Your task to perform on an android device: Add a flag to the Flipboard 10 For Today email.
Image 0: 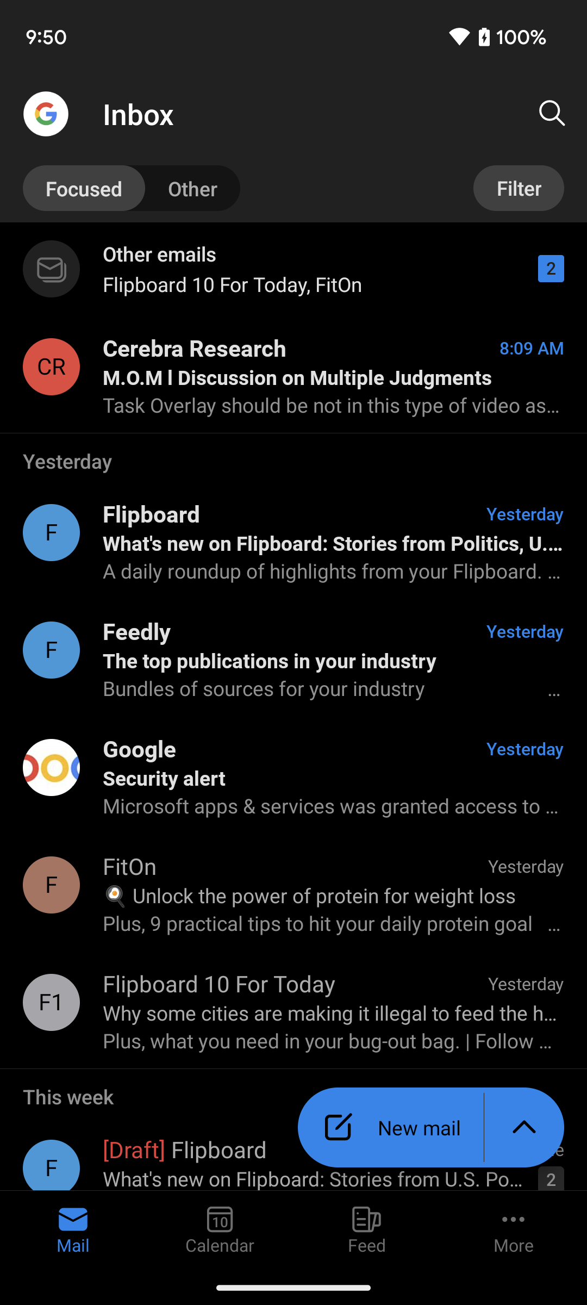
Click on the Flipboard 10 For Today email to view flag option
Step 0: click (51, 1002)
Image 1: 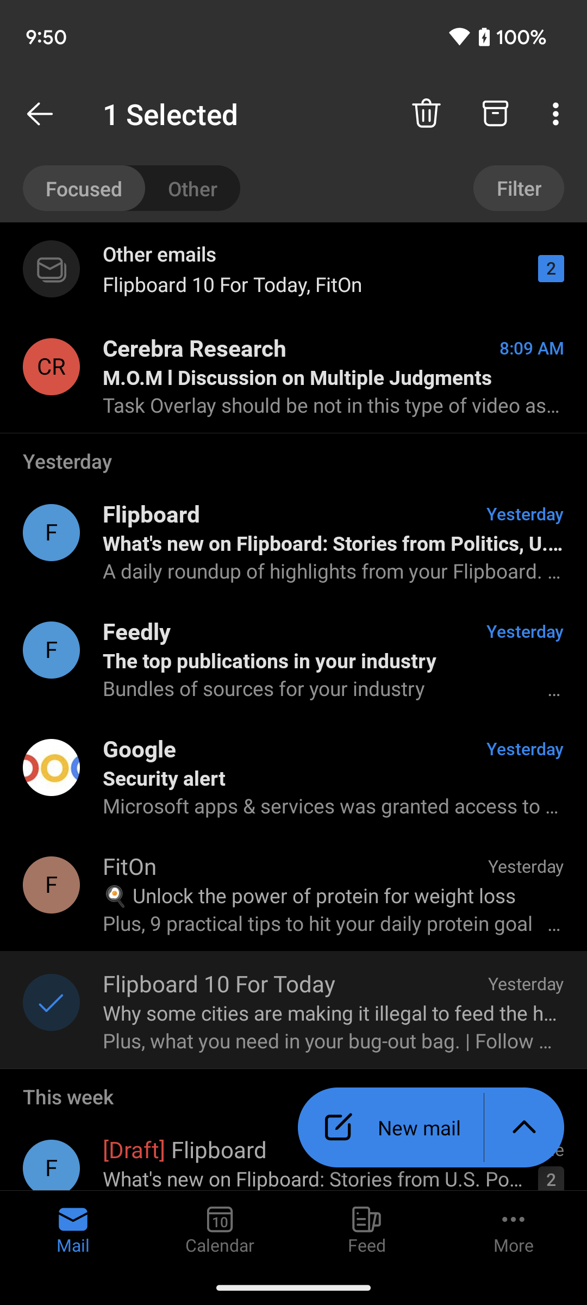
Click on three dots icon at the top right corner of the screen to view flag option
Step 1: click (558, 114)
Image 2: 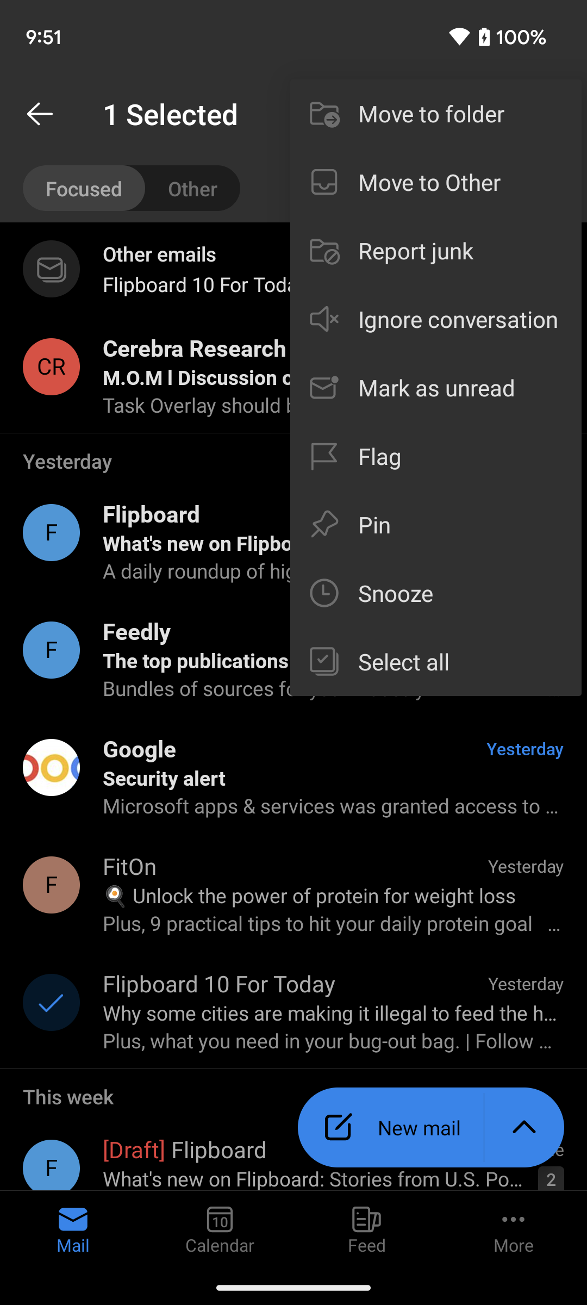
Click on the flag option to add flag on this email
Step 2: click (458, 456)